Your task to perform on an android device: I am feeling a little bored tonight and wanted to listen to some music . Search for Indie rock music in the YouTube app
Image 0: 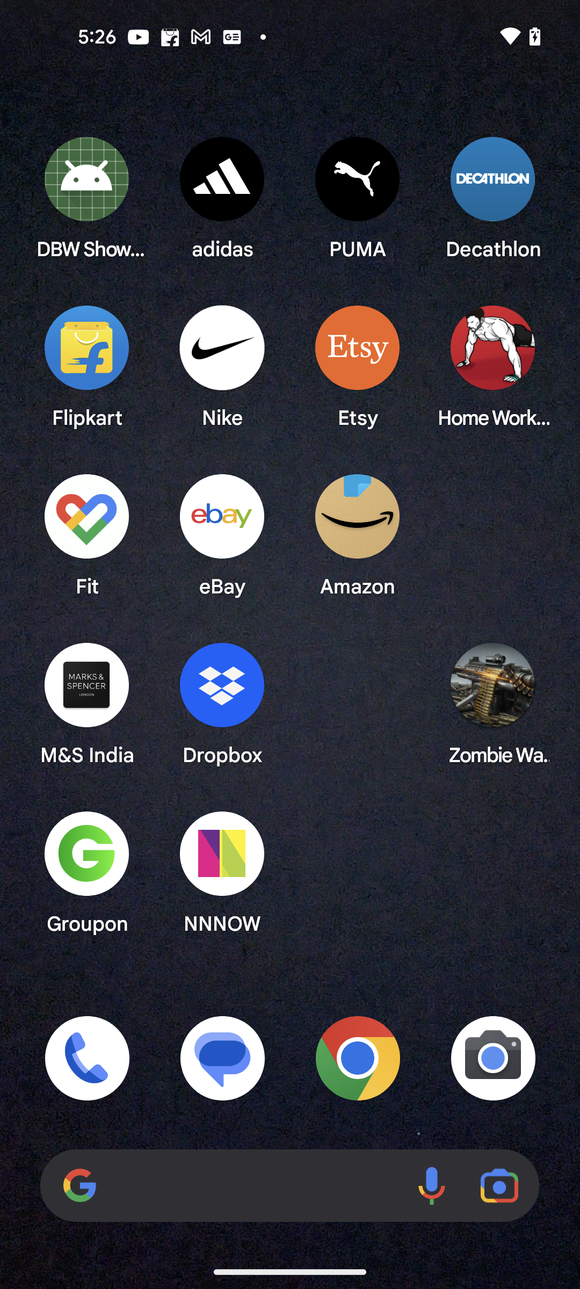
Open the YouTube app
Step 0: open app "YouTube"
Image 1: 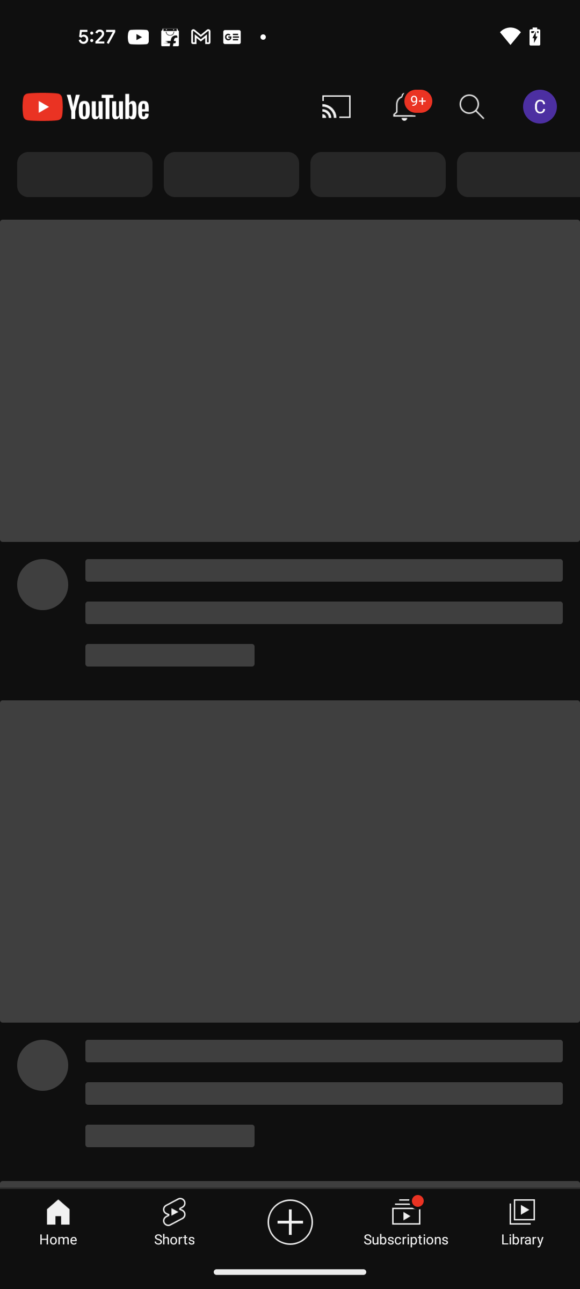
Open the YouTube app
Step 1: wait
Image 3: 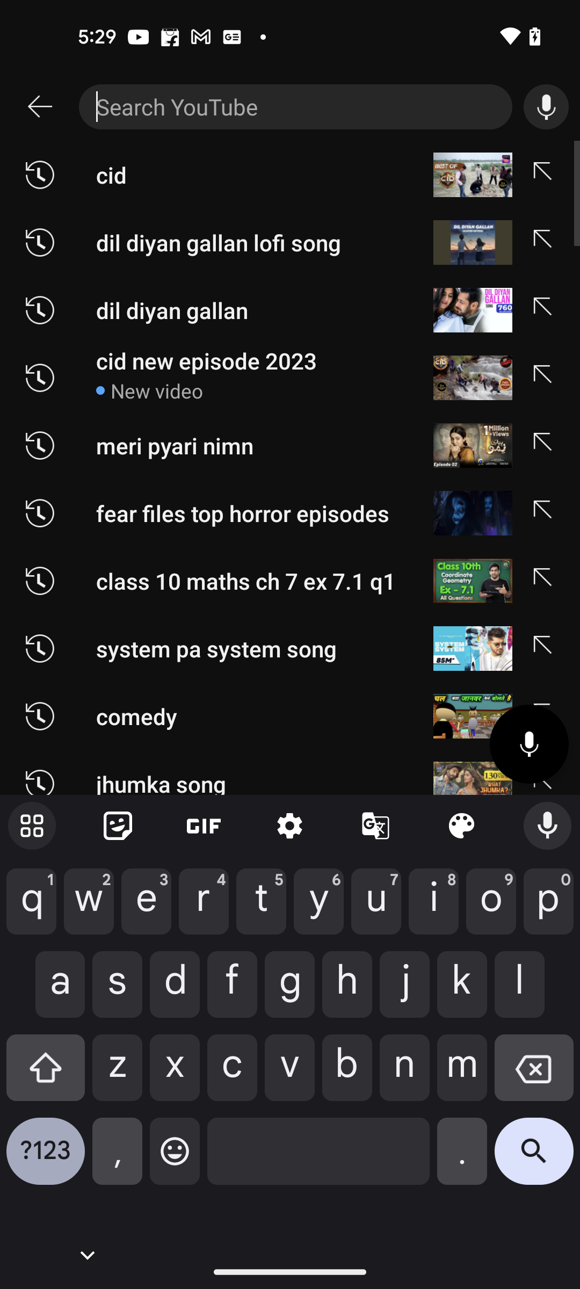
Type Indie Rock music in the search bar
Step 3: type "Indie Rock Music"
Image 4: 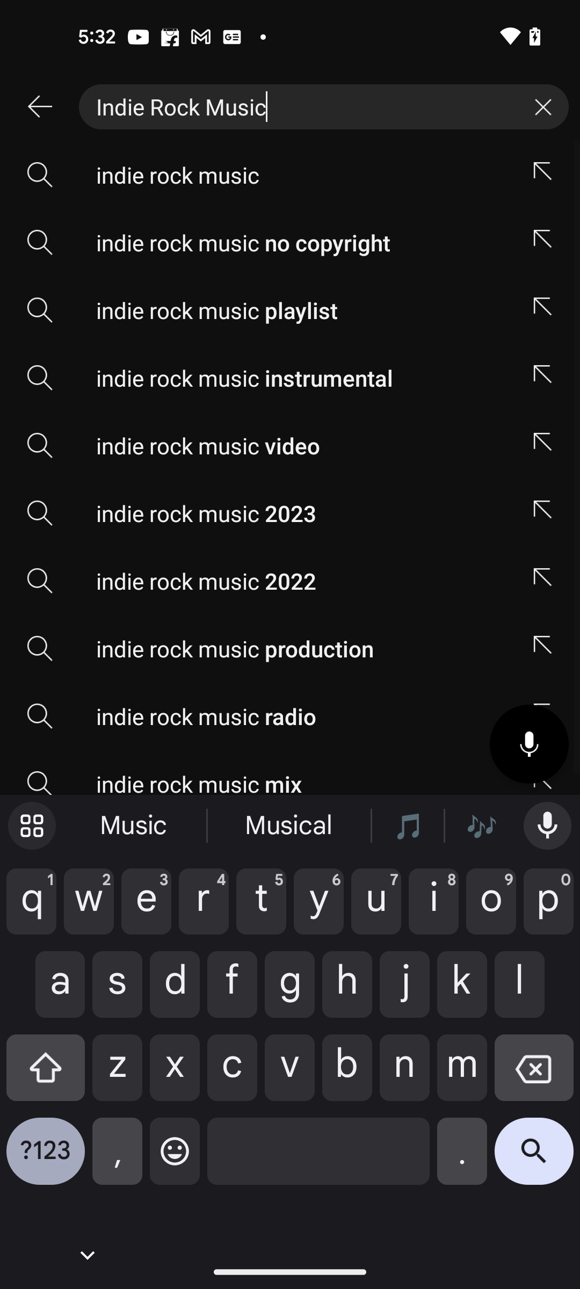
Click on the search icon at the bottom right corner of the keyboard
Step 4: click (534, 1159)